Your task to perform on an android device: Add "Adjustable Laptop Table Stand-Movable Bedside Computer Desk for Sofa and Bed" in black to the wishlist of the eBay app.
Image 0: 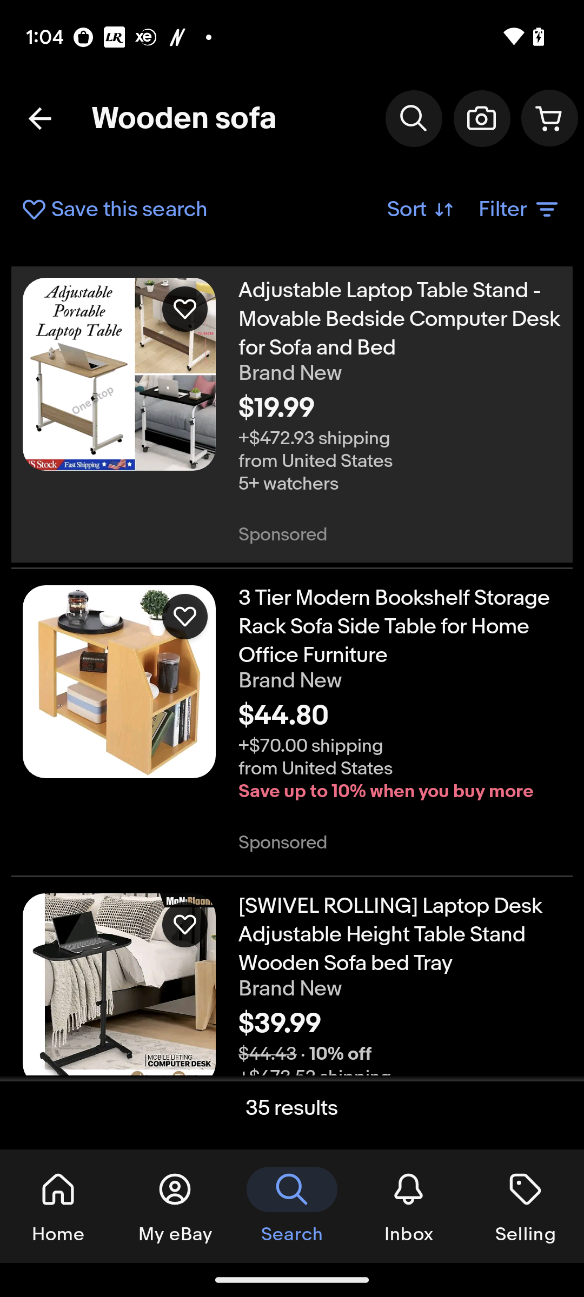
Click on the image of Adjustable Laptop Table Stand-Movable Bedside Computer Desk for Sofa and Bed.
Step 0: click (118, 373)
Image 1: 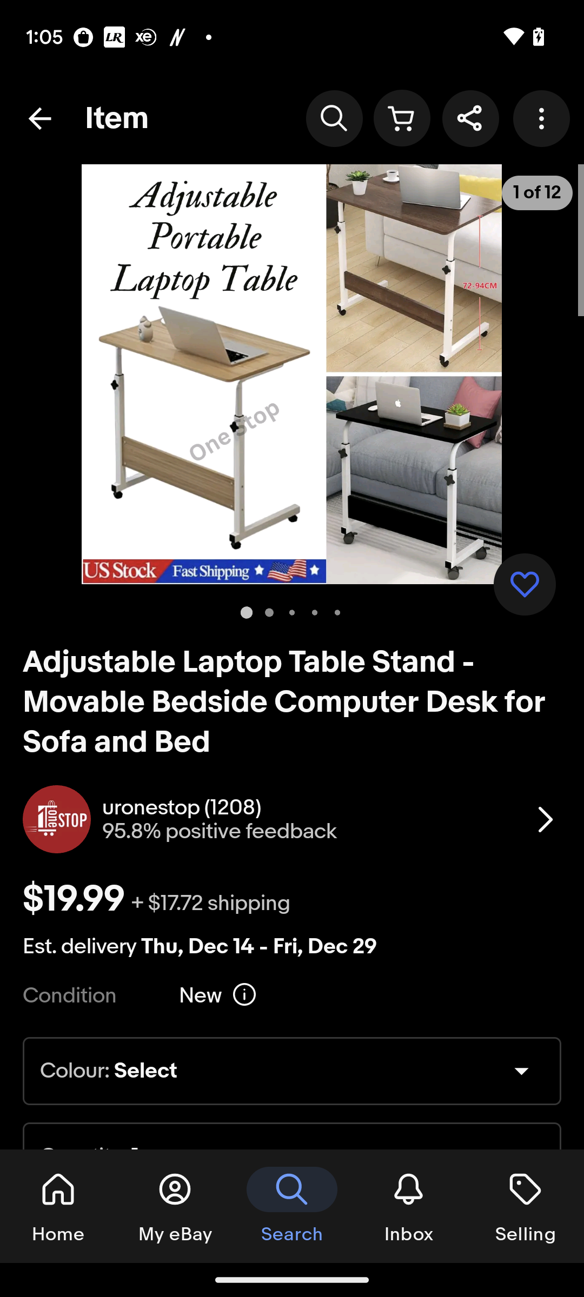
Click on the heart icon at the bottom  right corner of the image.
Step 1: click (525, 584)
Image 3: 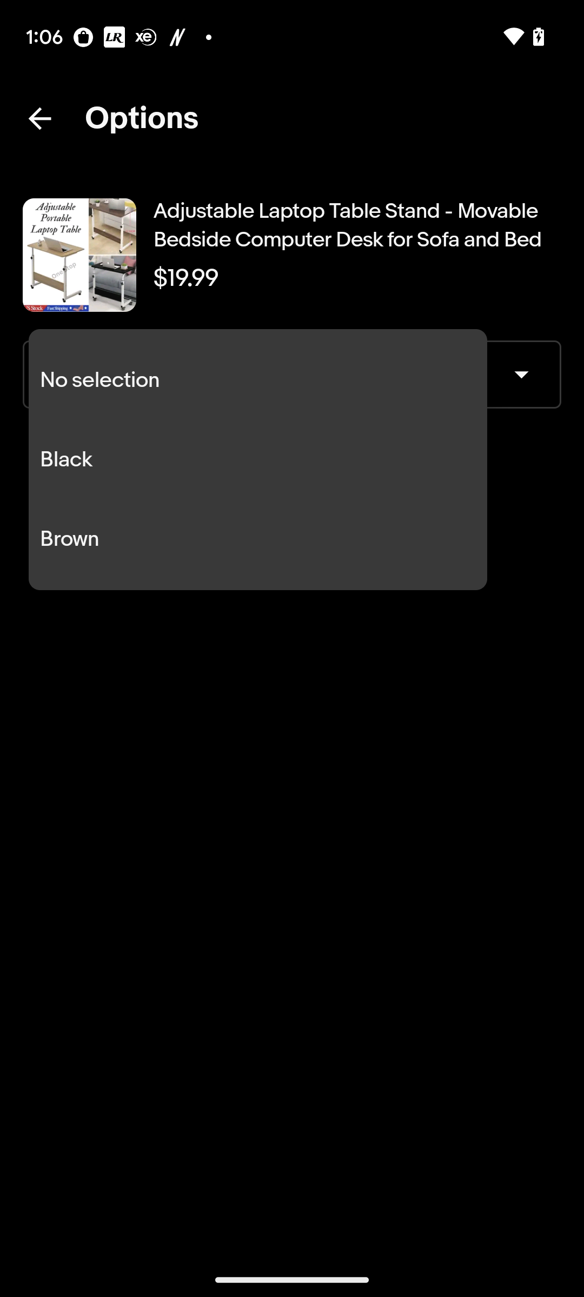
Select the Colour Black.
Step 3: click (257, 459)
Image 4: 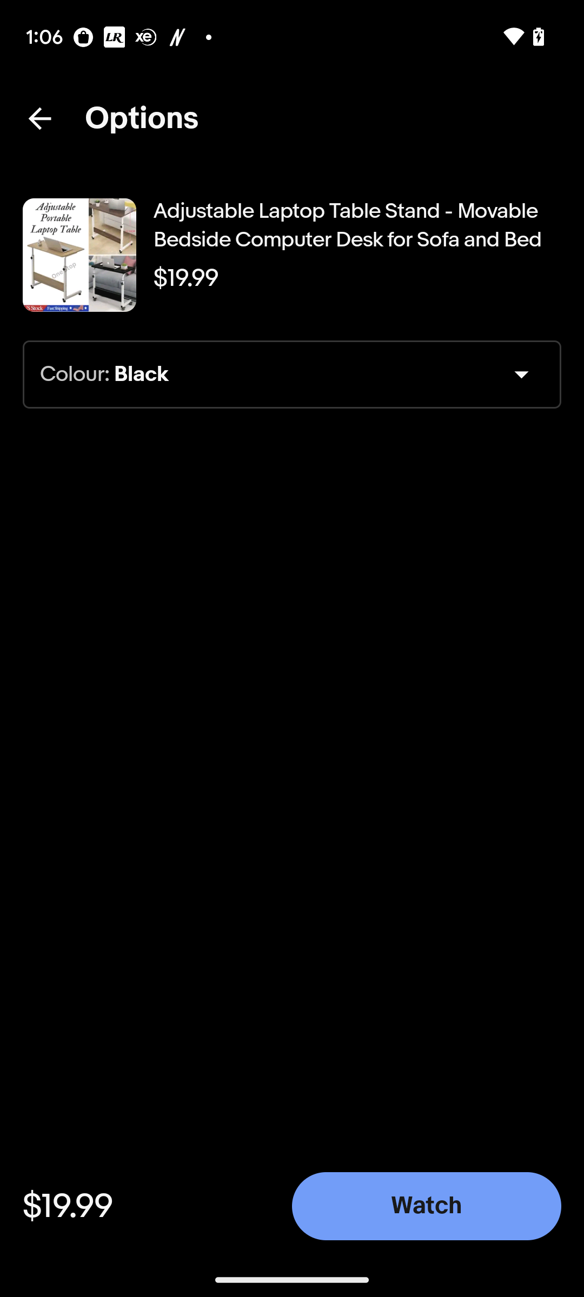
Click on the tab Watch at the bottom right corner.
Step 4: click (427, 1206)
Image 5: 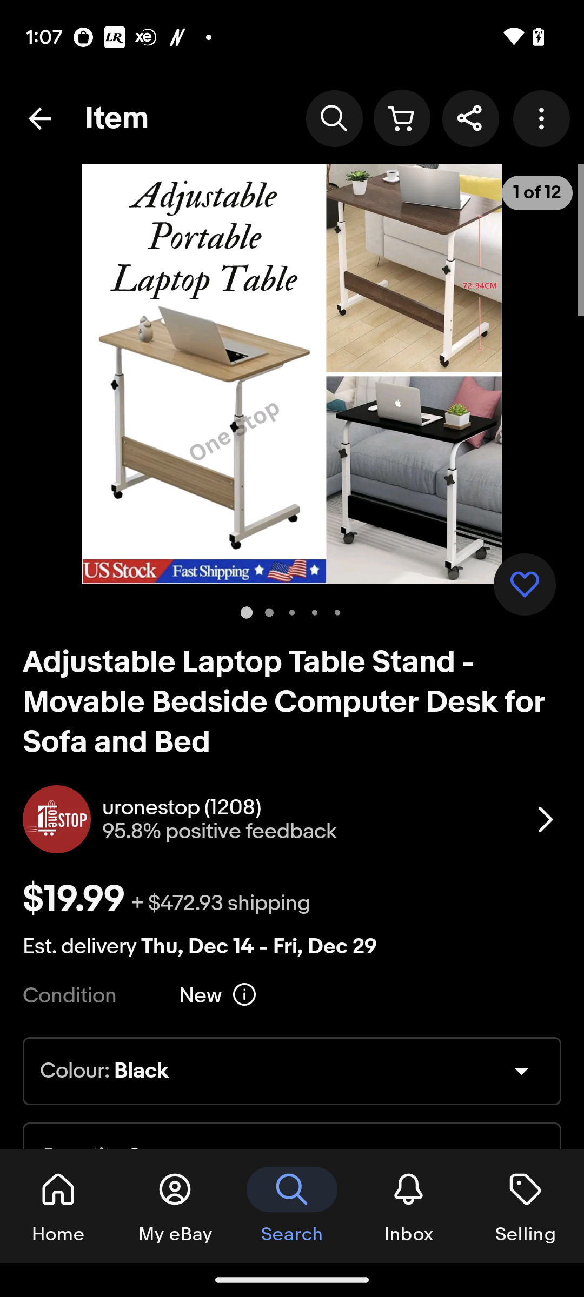
Click on the tab Watch at the bottom right corner.
Step 5: wait